Your task to perform on an android device: Now I'd like to begin my first French lesson.
Image 1: 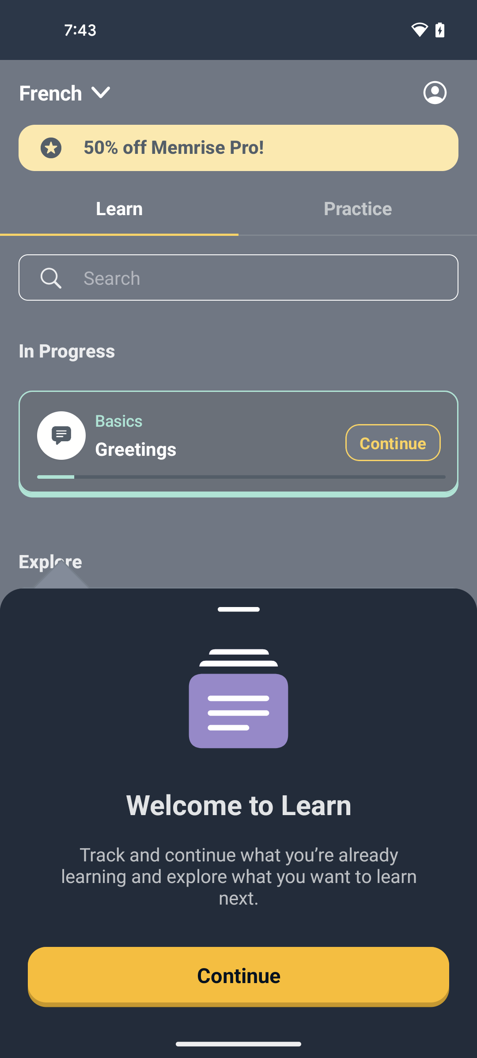
click on the Continue button
Step 1: click (238, 975)
Image 2: 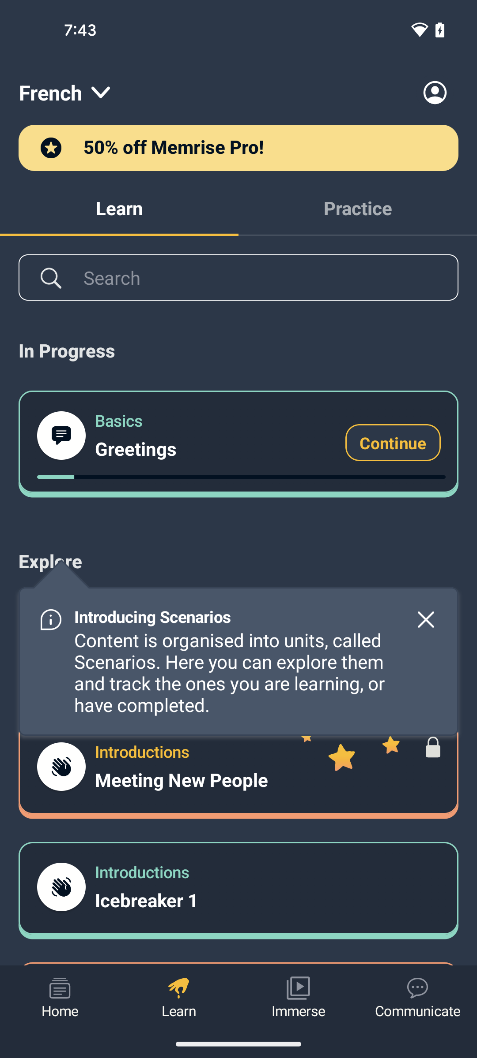
click on the Basics lesson
Step 2: click (133, 439)
Image 3: 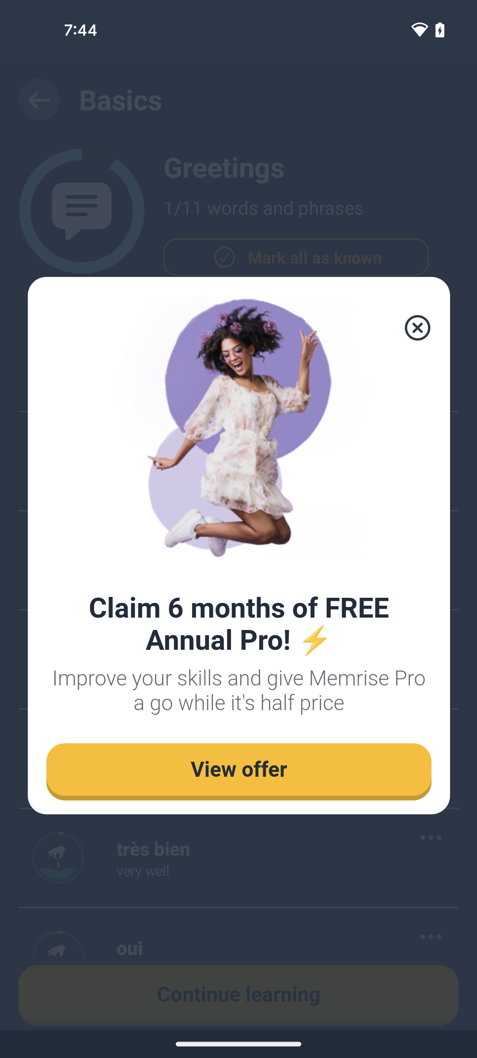
click on the Basics lesson
Step 3: wait
Image 4: 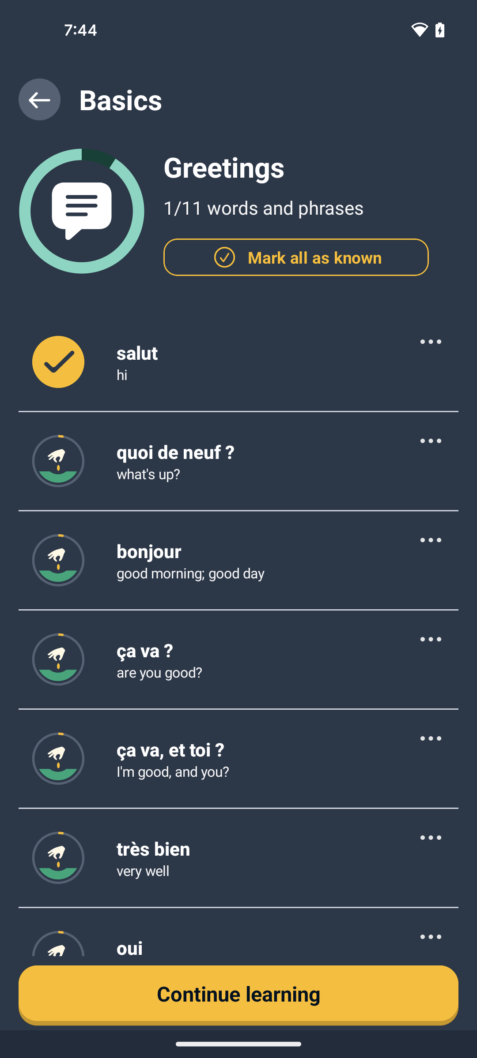
click on the Continue learning button
Step 4: click (368, 972)